Your task to perform on an android device: In the Simple Habit app, I would like to set a timer for 10 minutes for Morning Meditation so that I can know when to terminate the session.
Image 0: 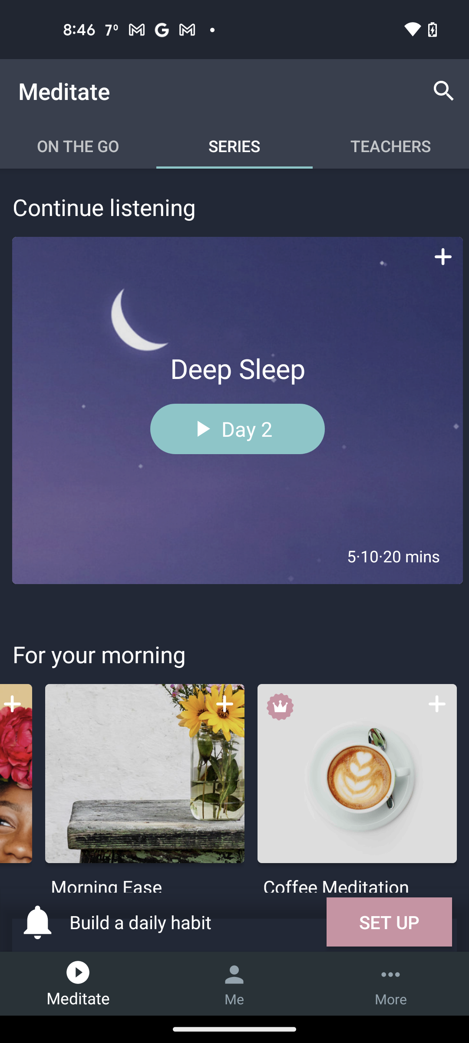
Click on the search icon
Step 0: click (444, 91)
Image 1: 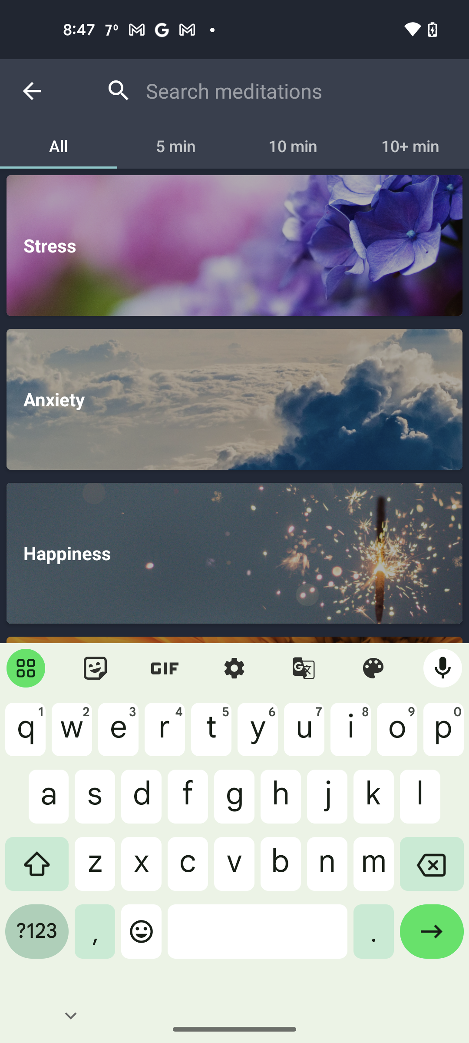
Enter a meditation as Morning Meditation
Step 1: type "Morning Meditation"
Image 2: 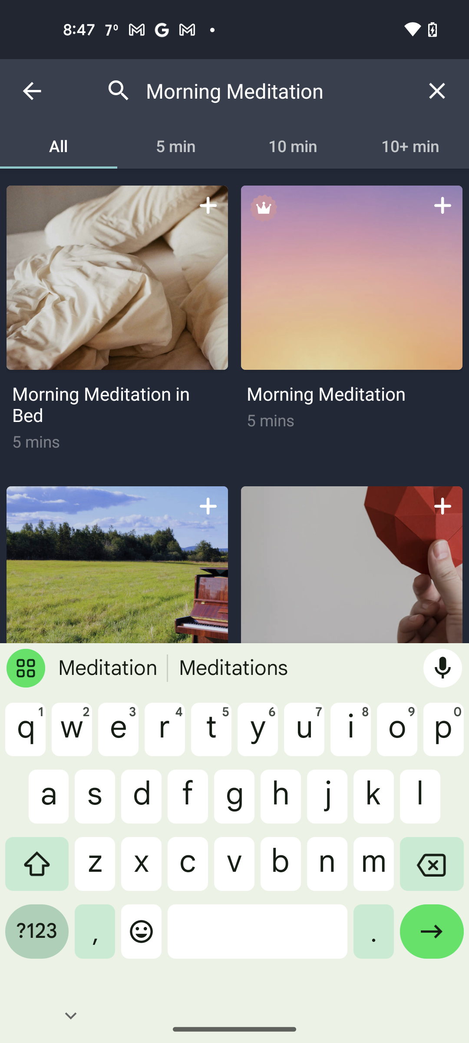
Click on the 10 minutes timer 
Step 2: click (293, 146)
Image 3: 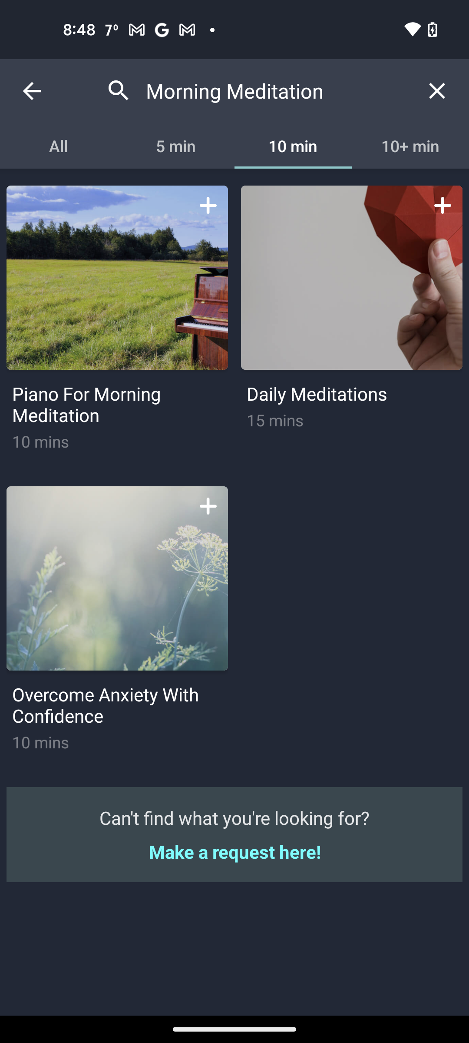
Click on the first result
Step 3: click (117, 278)
Image 4: 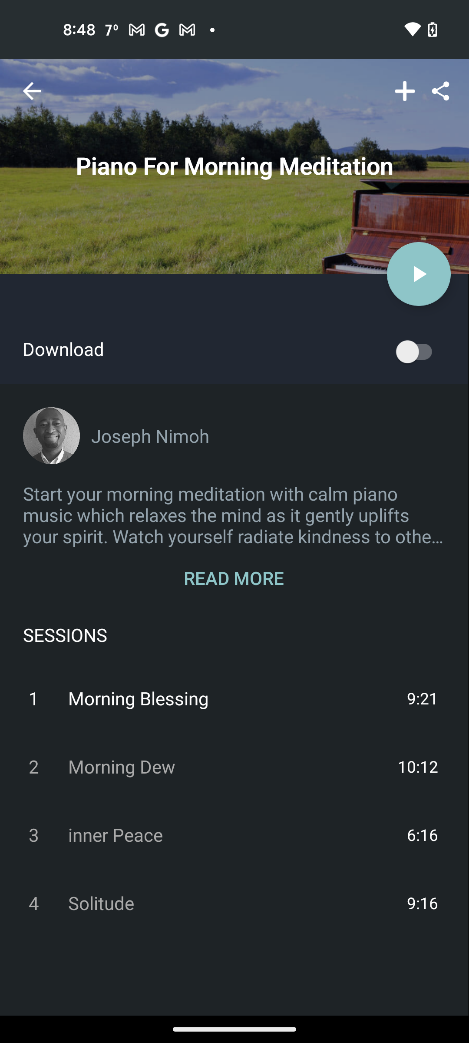
Click on the play button
Step 4: click (419, 273)
Image 5: 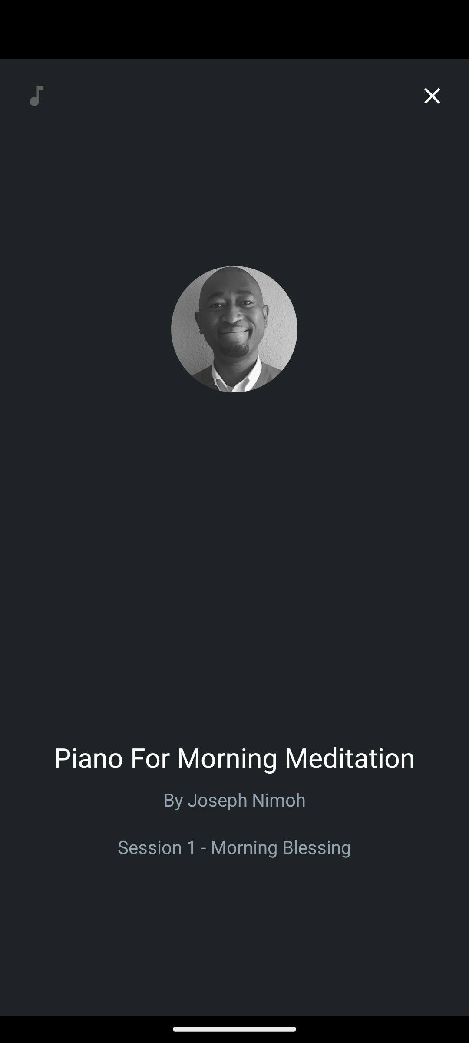
Click on the play button
Step 5: wait